Your task to perform on an android device: I'm looking for an Apple MacBook on the eBay app because I want to get my son one.
Image 0: 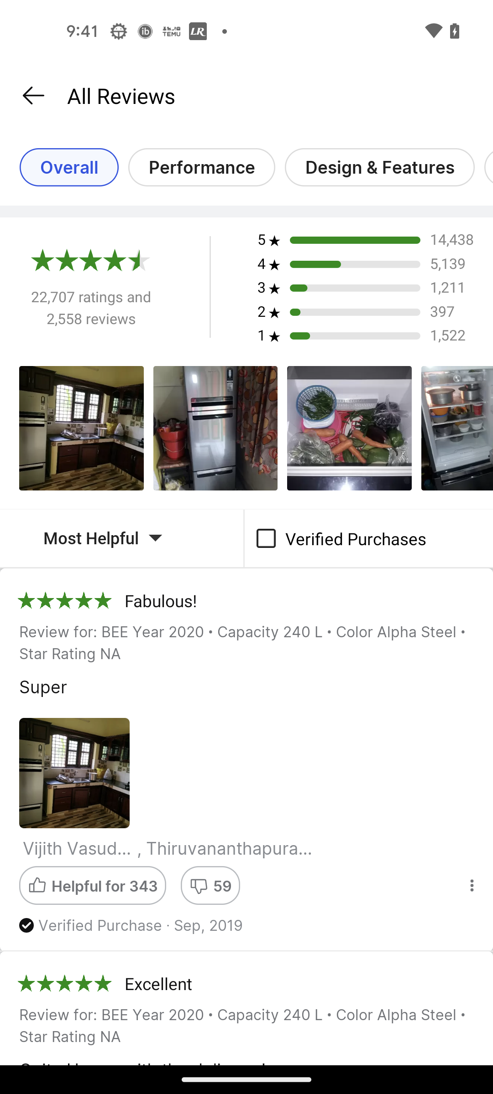
Open the eBay app
Step 0: open app "eBay"
Image 1: 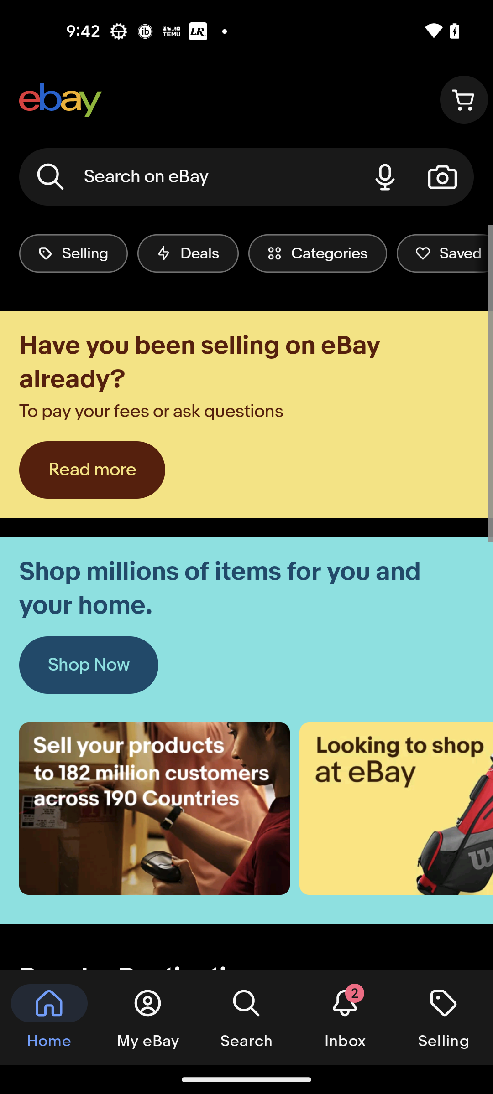
Go to the search bar at the top of the screen
Step 1: click (189, 177)
Image 2: 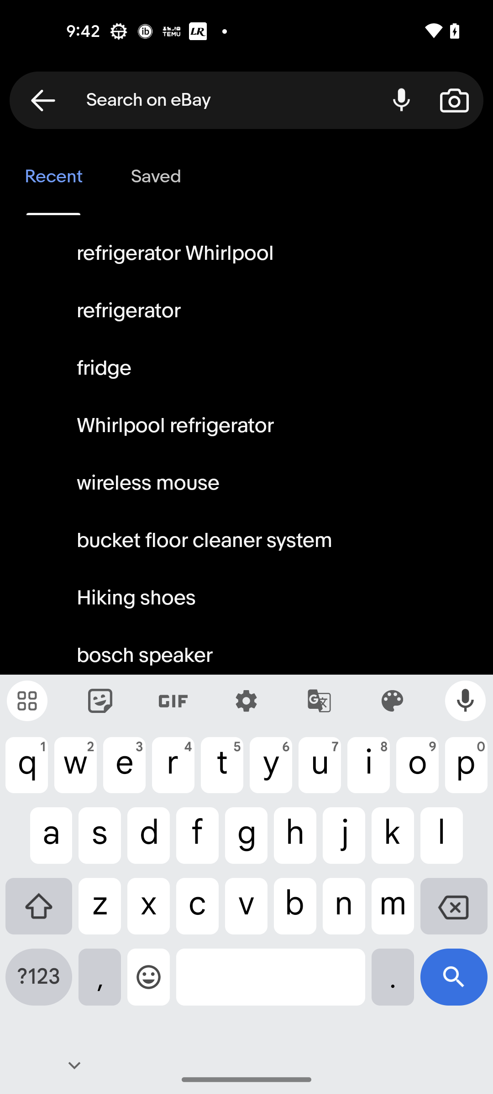
Search Apple MacBook
Step 2: type "Apple MacBook"
Image 3: 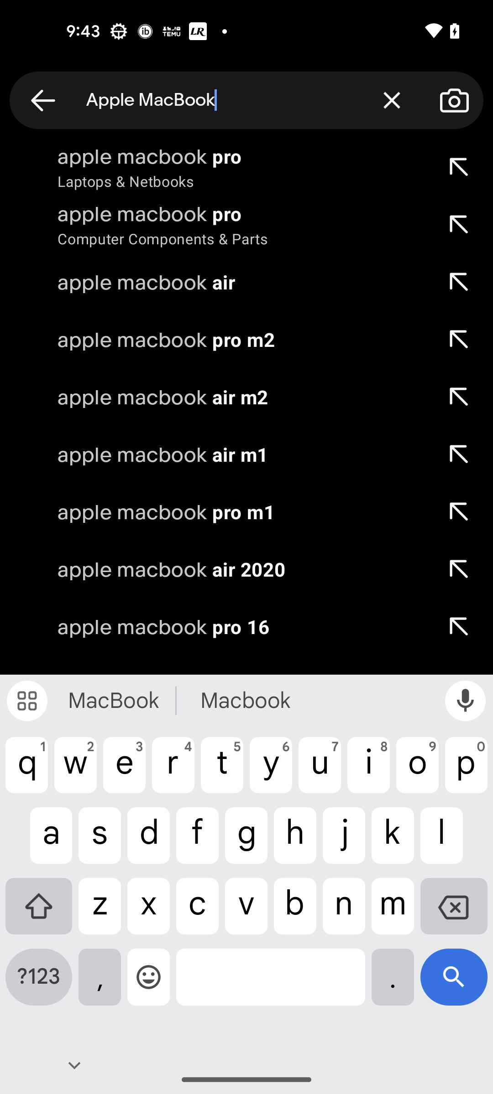
Click on the search icon at the bottom right corner of the screen
Step 3: click (454, 984)